Your task to perform on an android device: I want to view all of my contacts in the phonebook app.
Image 0: 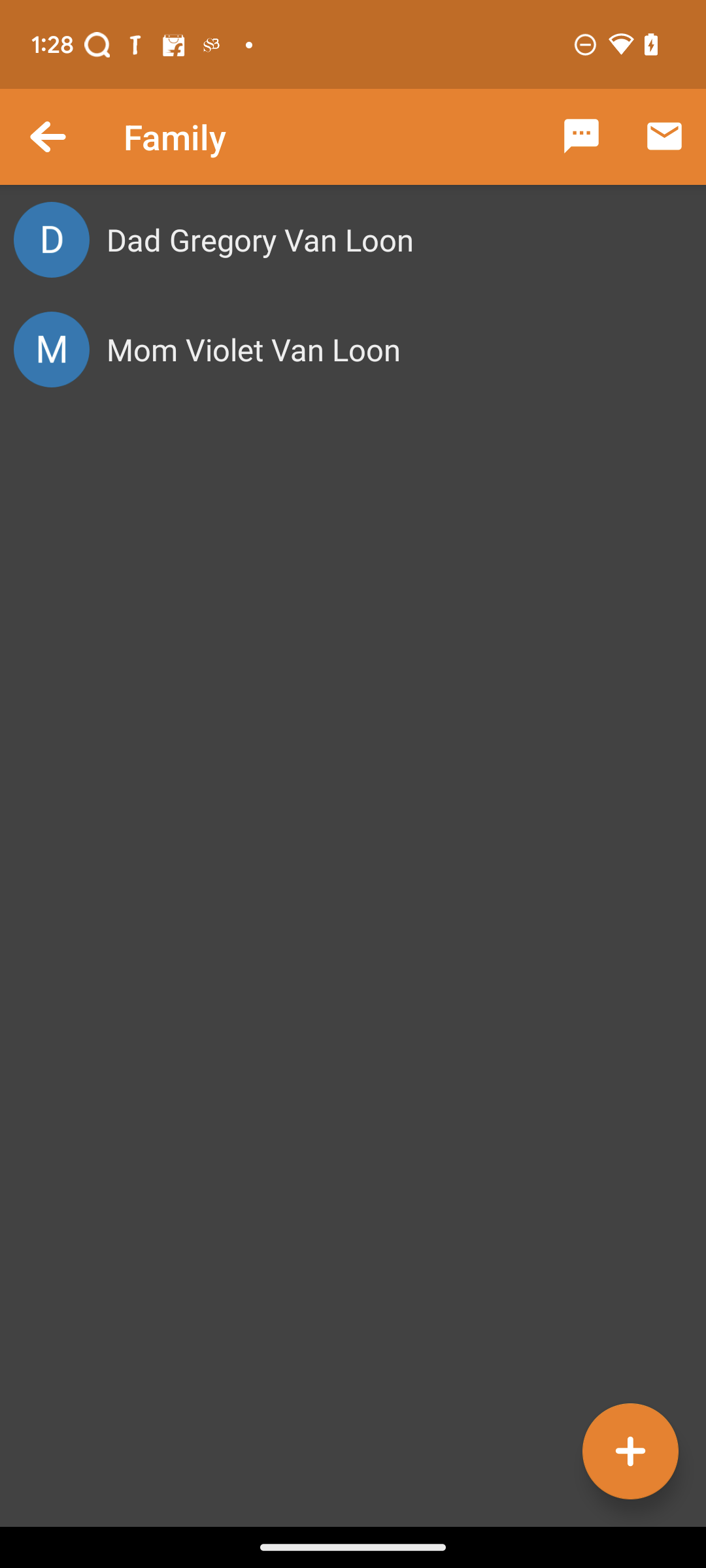
Click on the back icon on the top left side of the screen.
Step 0: click (48, 137)